Your task to perform on an android device: My wife told me that before purchasing any shirt, compare the price of it with that of other sellers. This River Island long sleeve shirt in navy inky print seems good, and I want to purchase it, but I need to compare its price with other sellers. So compare the price of the River Island long sleeve shirt in navy inky print with other sellers in the ASOS app.
Image 0: 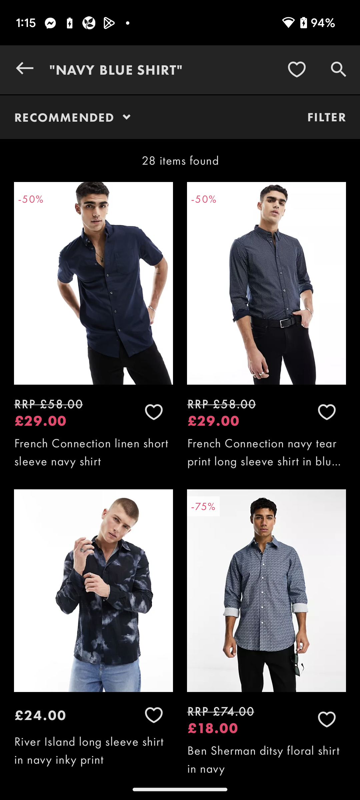
Click on the River Island long sleeve shirt in navy inky print to view the price of other sellers of this product.
Step 0: click (93, 750)
Image 1: 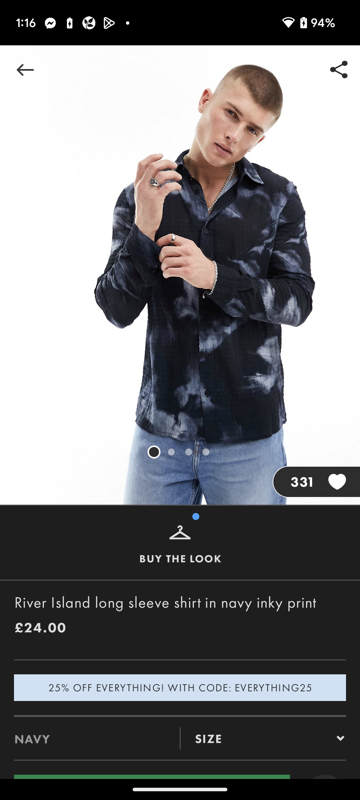
Scroll down to view the price of other sellers of this shirt.
Step 1: scroll down